Your task to perform on an android device: Open the JotForm app, Edit Full Name as User
Image 0: 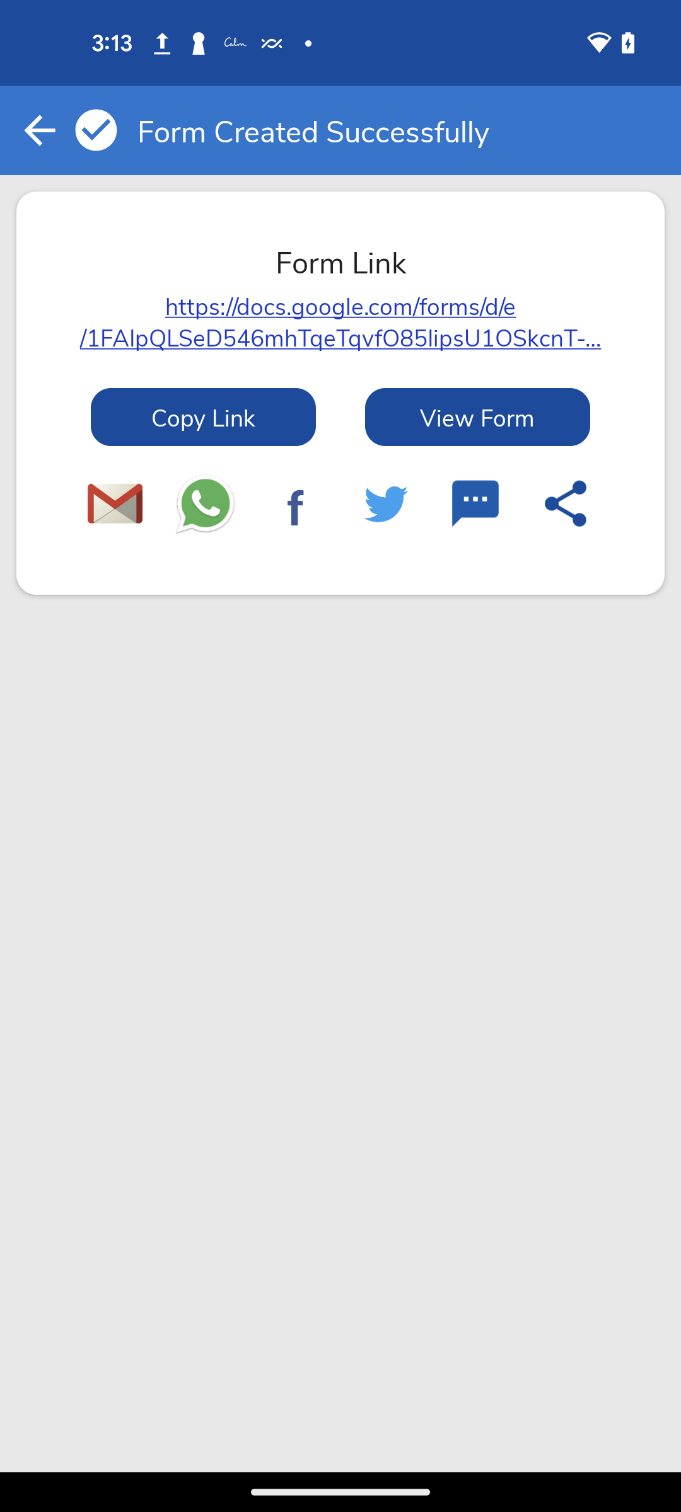
Open the JotForm app
Step 0: open app "Jotform"
Image 1: 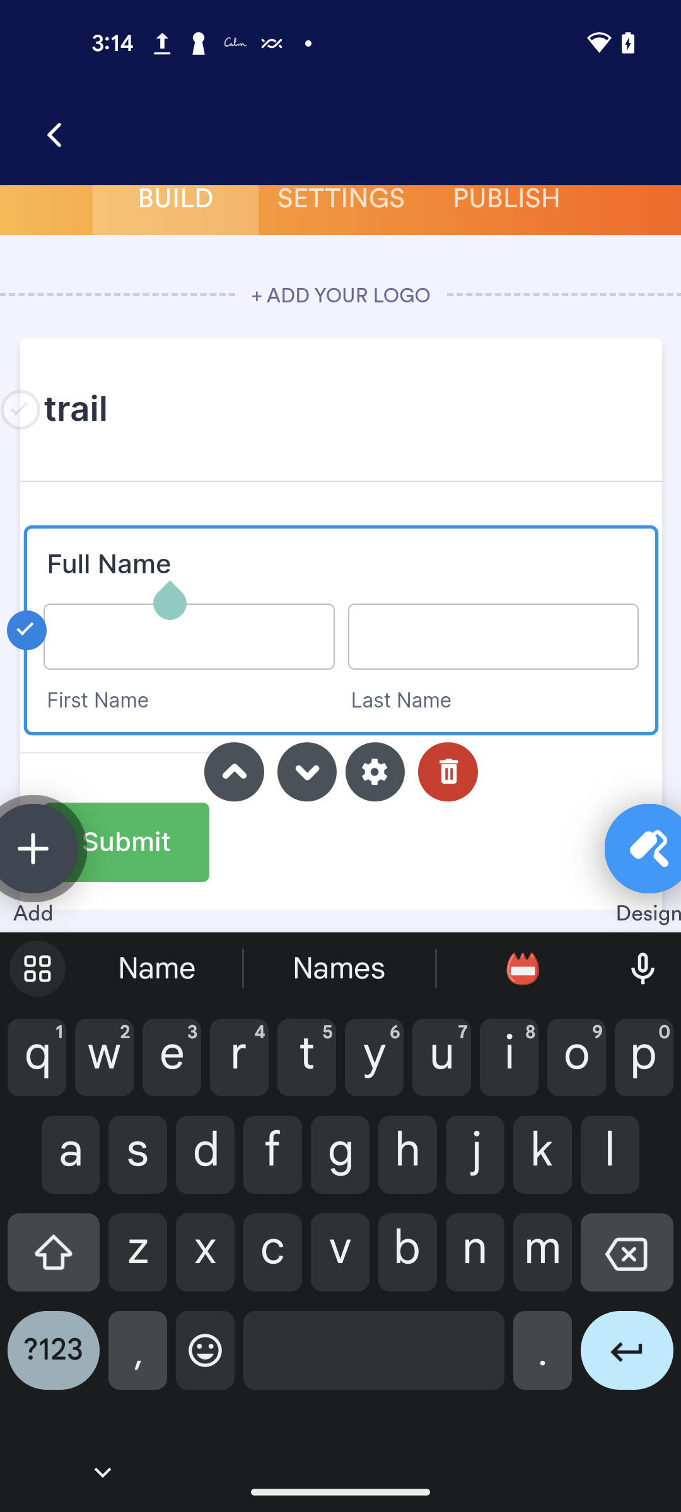
Remove the current title name
Step 1: click (627, 1262)
Image 2: 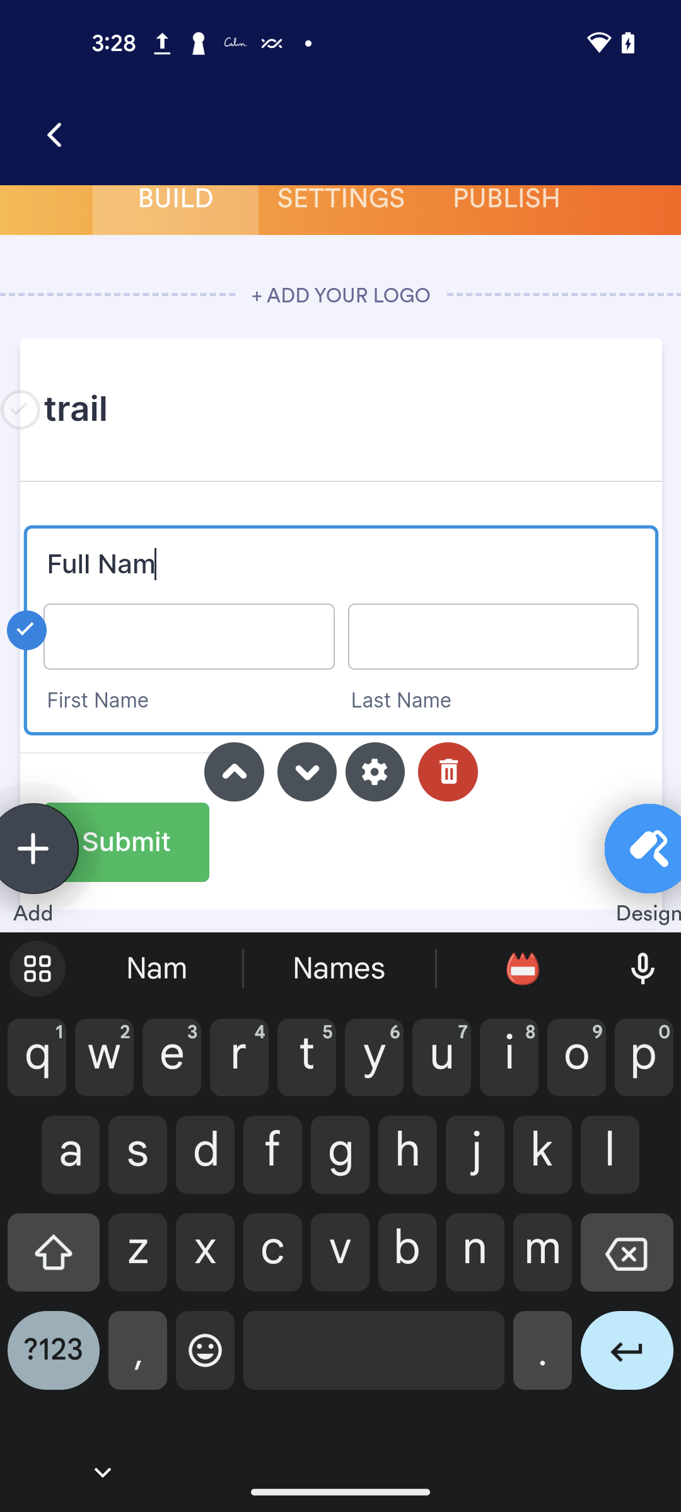
Remove the current title name
Step 2: click (627, 1262)
Image 3: 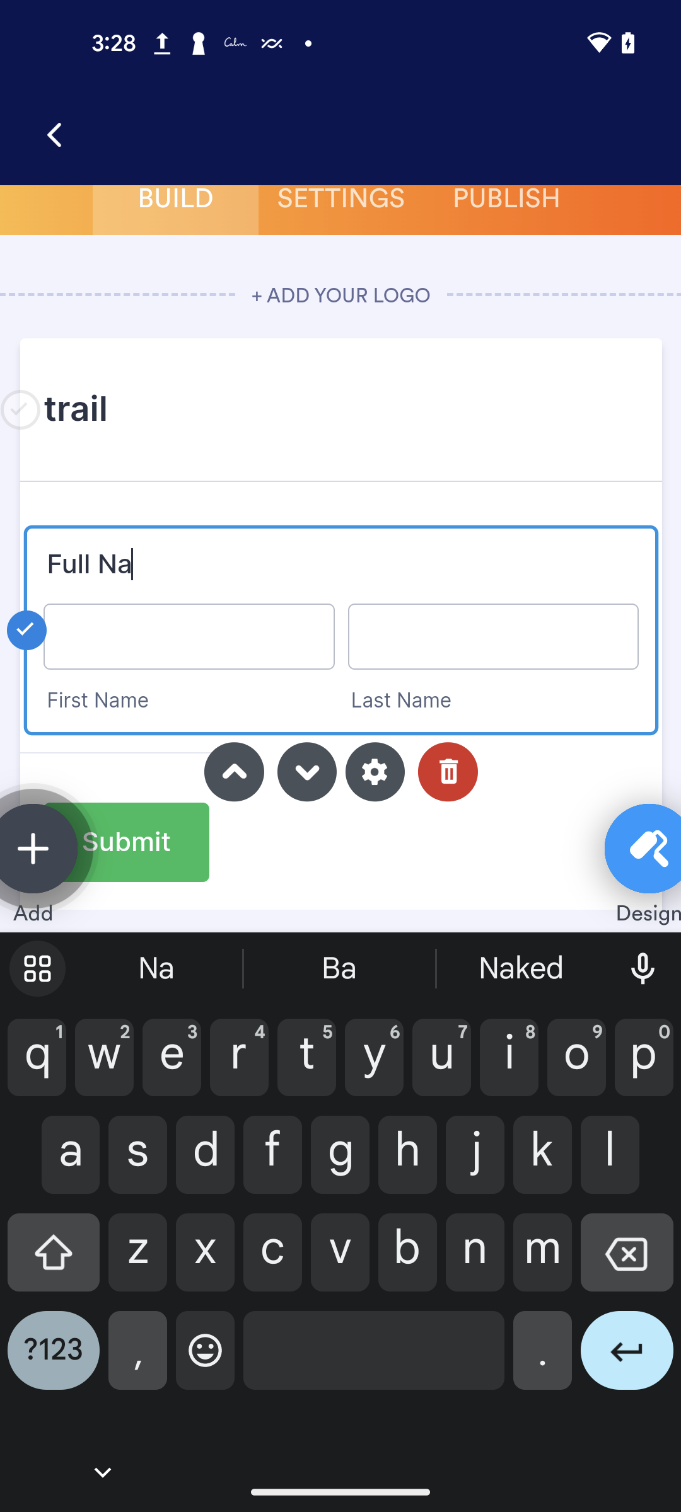
Remove the current title name
Step 3: click (627, 1262)
Image 4: 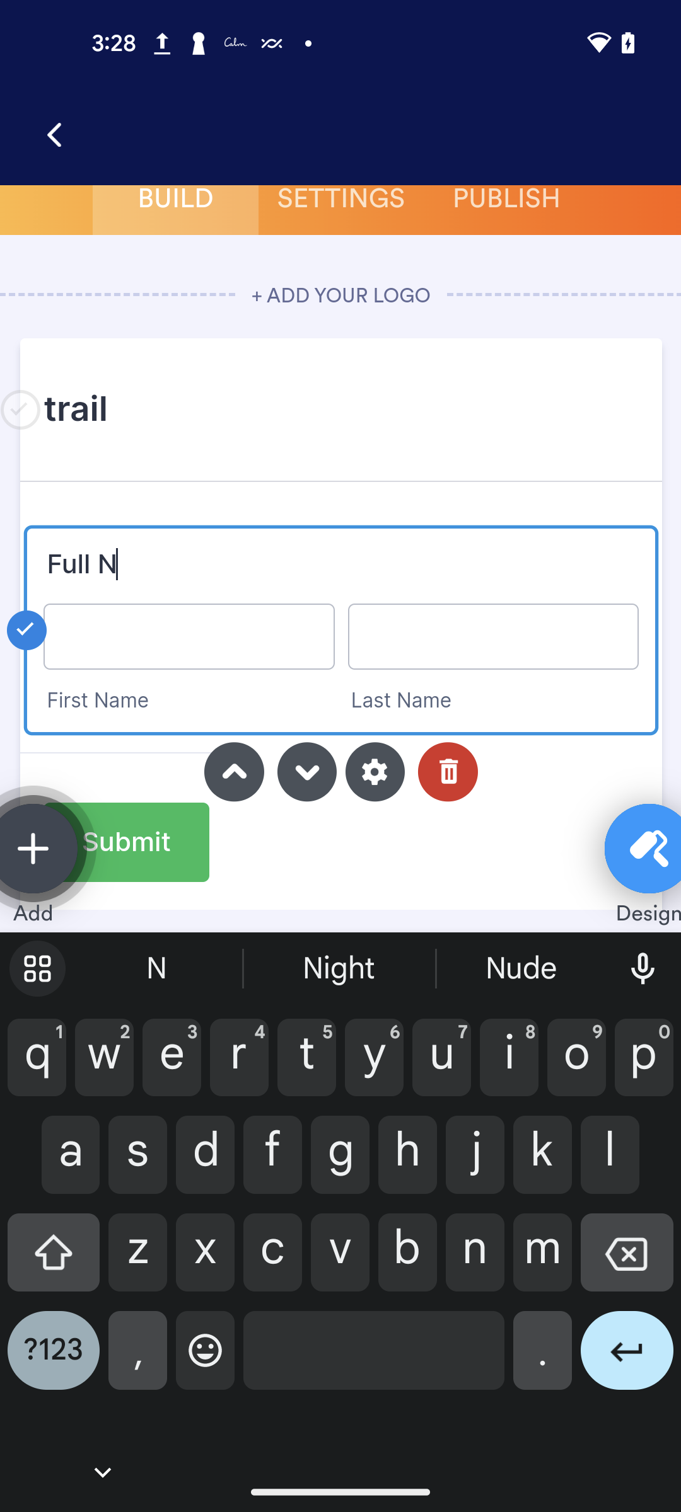
Remove the current title name
Step 4: click (627, 1262)
Image 5: 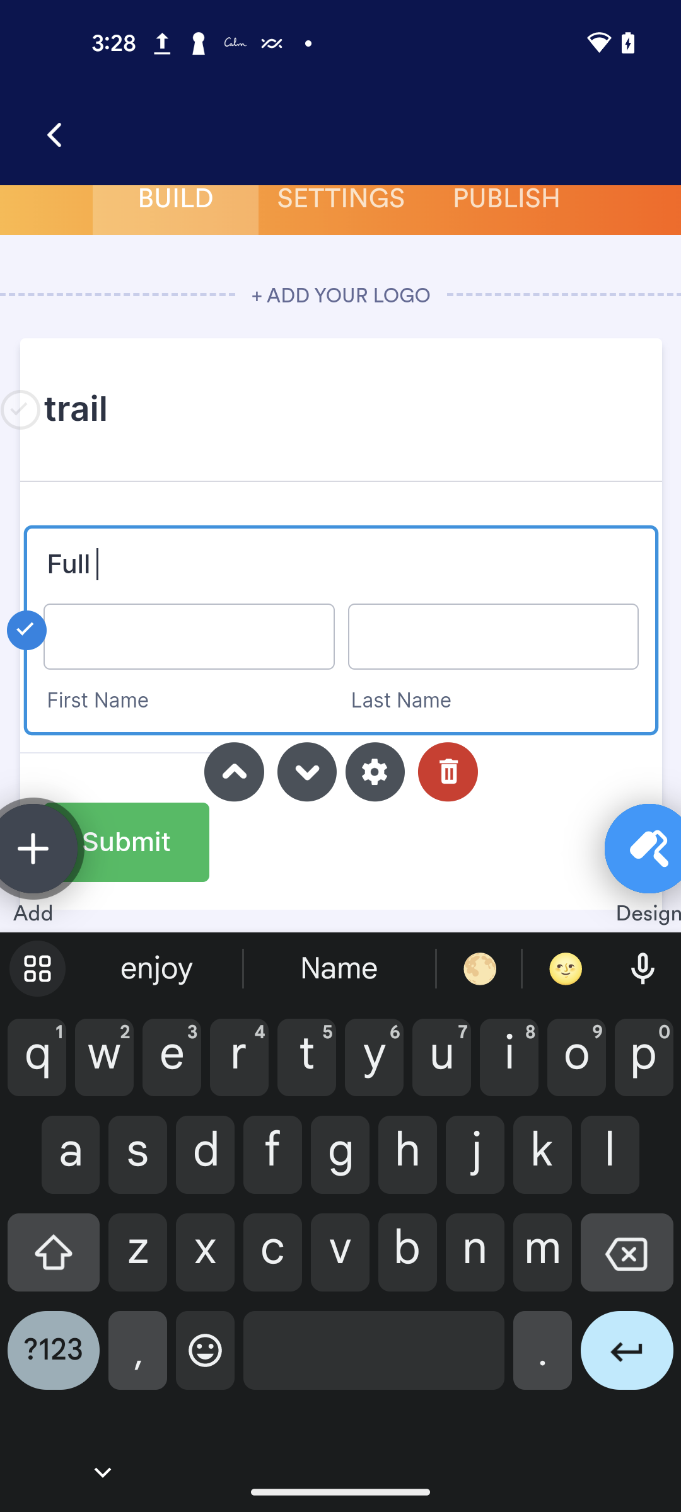
Remove the current title name
Step 5: click (627, 1262)
Image 6: 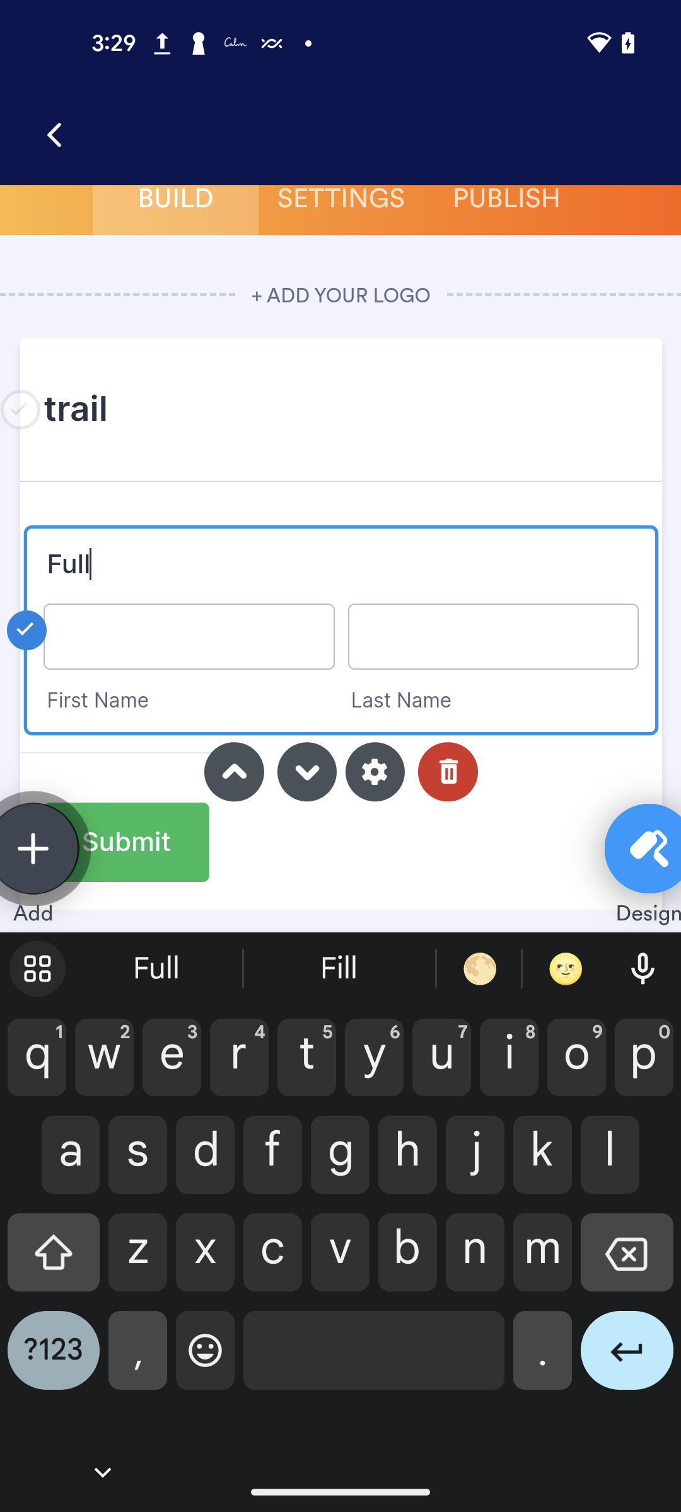
Remove the current title name
Step 6: click (627, 1262)
Image 7: 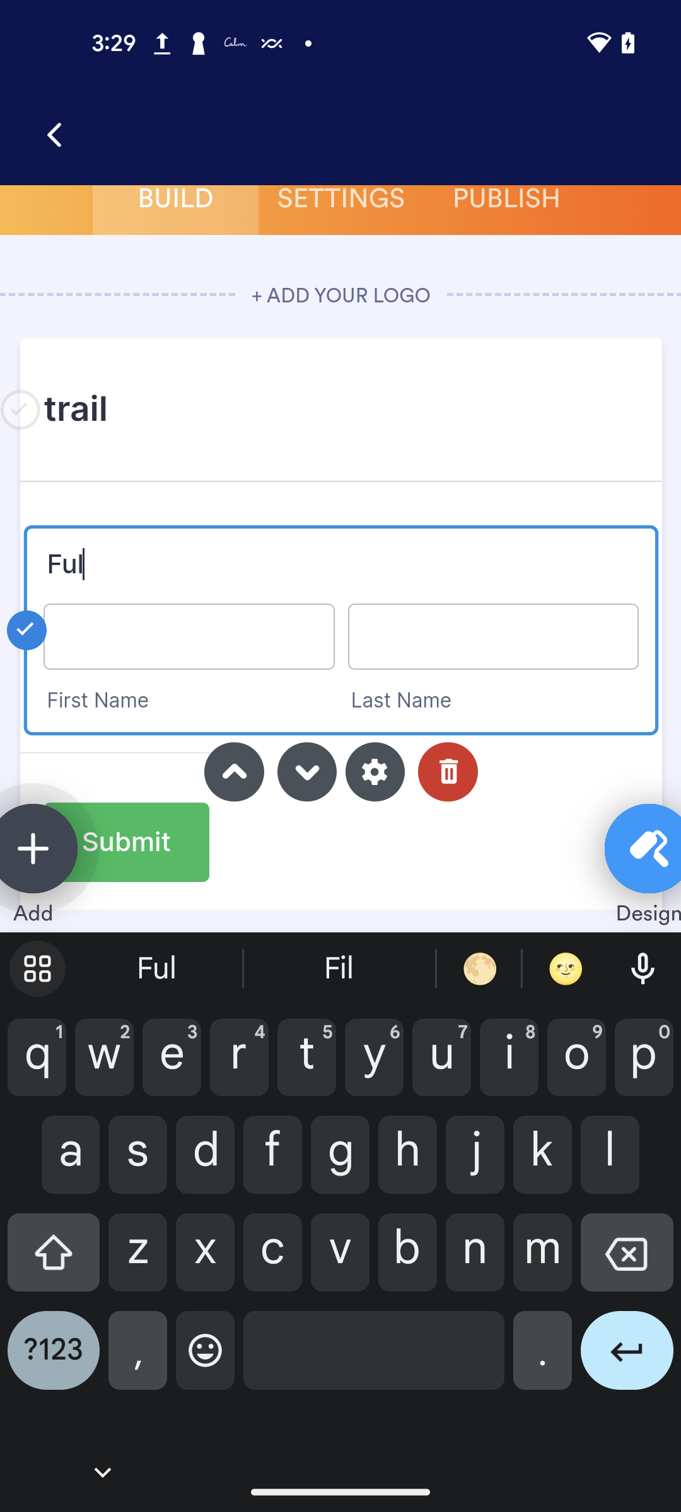
Remove the current title name
Step 7: click (627, 1262)
Image 8: 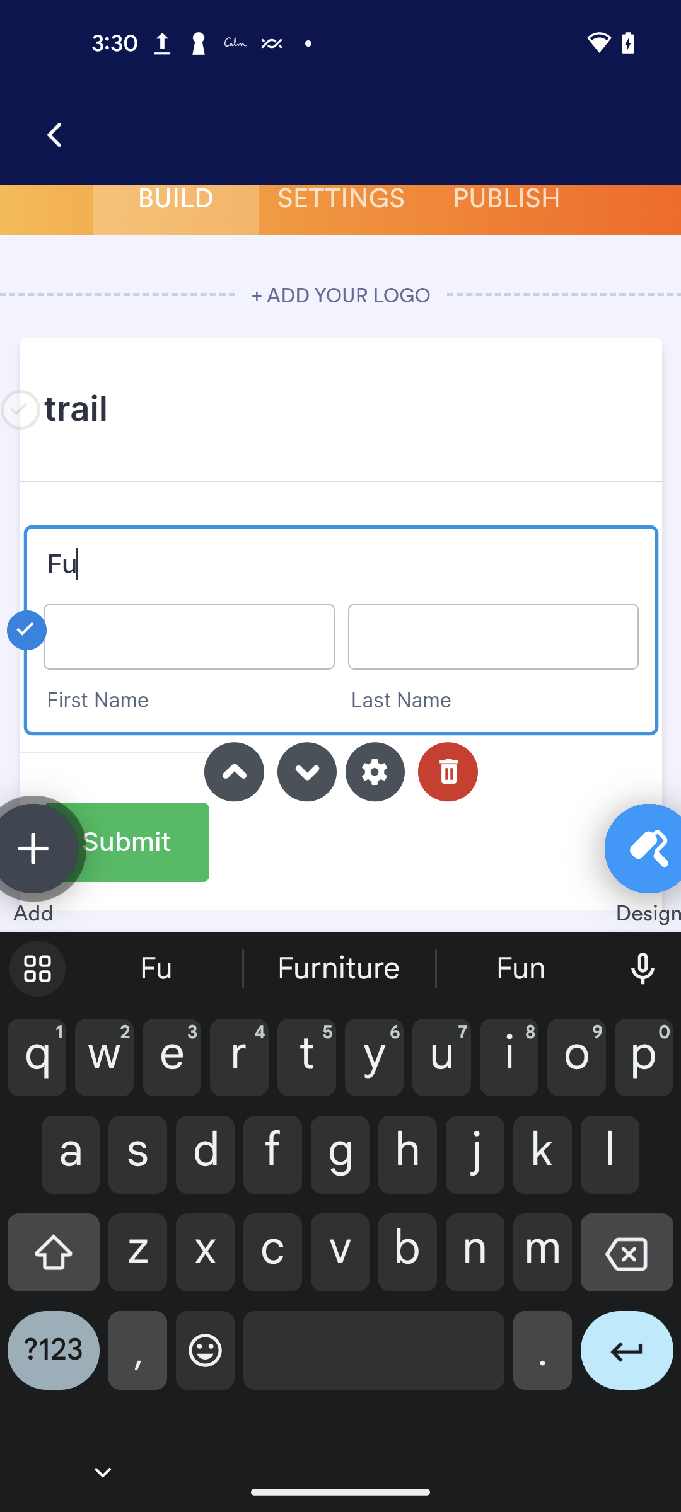
Remove the current title name
Step 8: click (627, 1262)
Image 9: 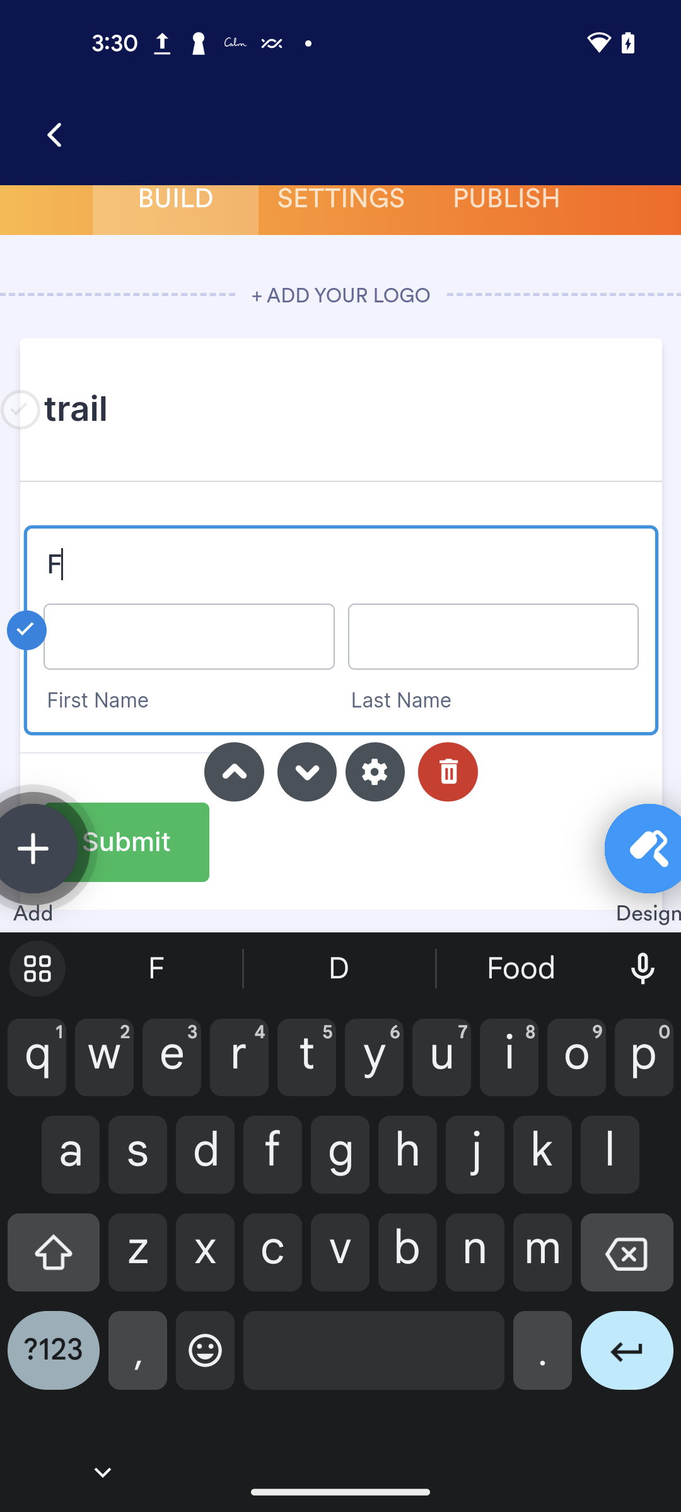
Remove the current title name
Step 9: click (627, 1262)
Image 10: 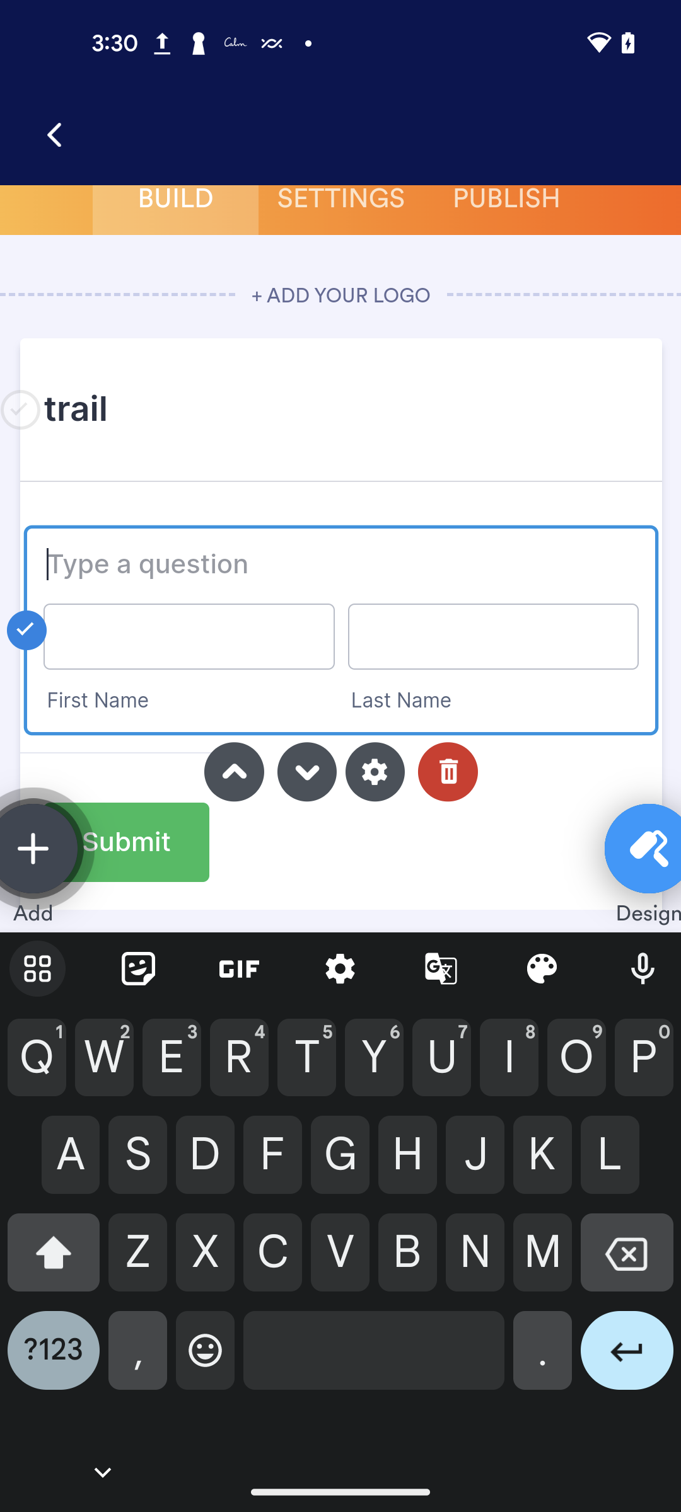
Type title
Step 10: type "title"